Your task to perform on an android device: I want to read the reviews of shirts so that I can choose which one is better.
Image 0: 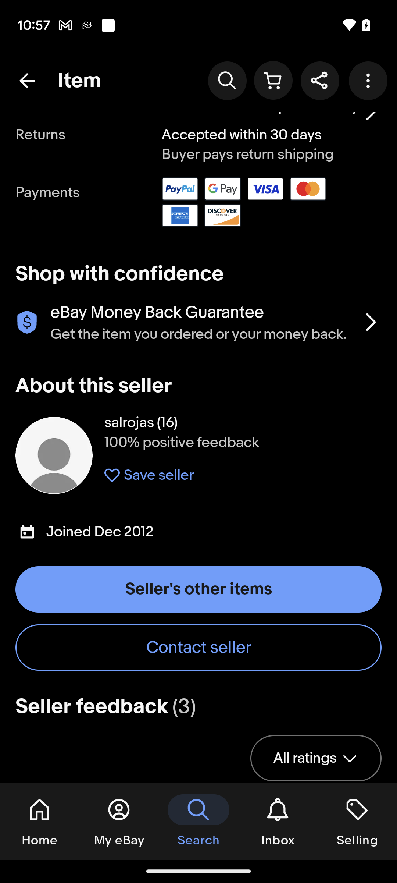
Swipe up on the screen.
Step 0: scroll down
Image 1: 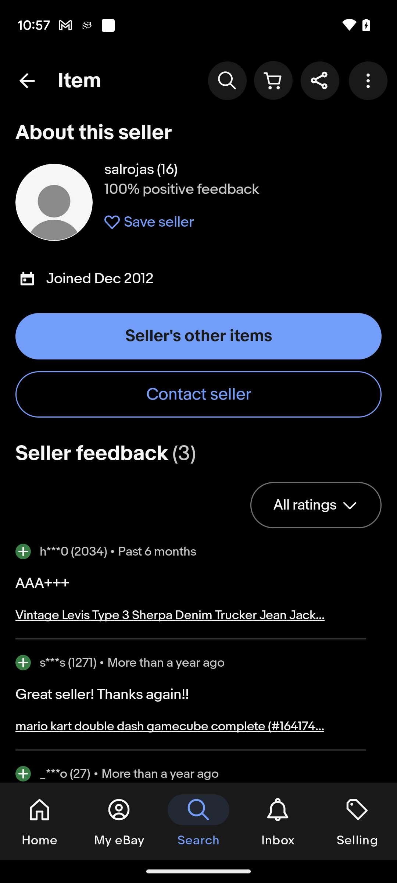
Swipe up on the screen.
Step 1: scroll down
Image 2: 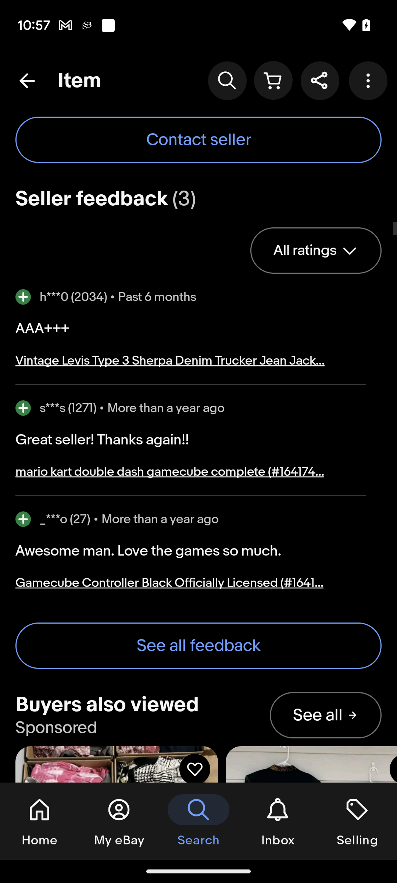
Click on See all feedback on the screen.
Step 2: click (198, 645)